Your task to perform on an android device: Share my son's drawing to my friend natalie larson over gmail id-natalie.larson1998@gmail.com from the Drawing pad for everyone app.
Image 0: 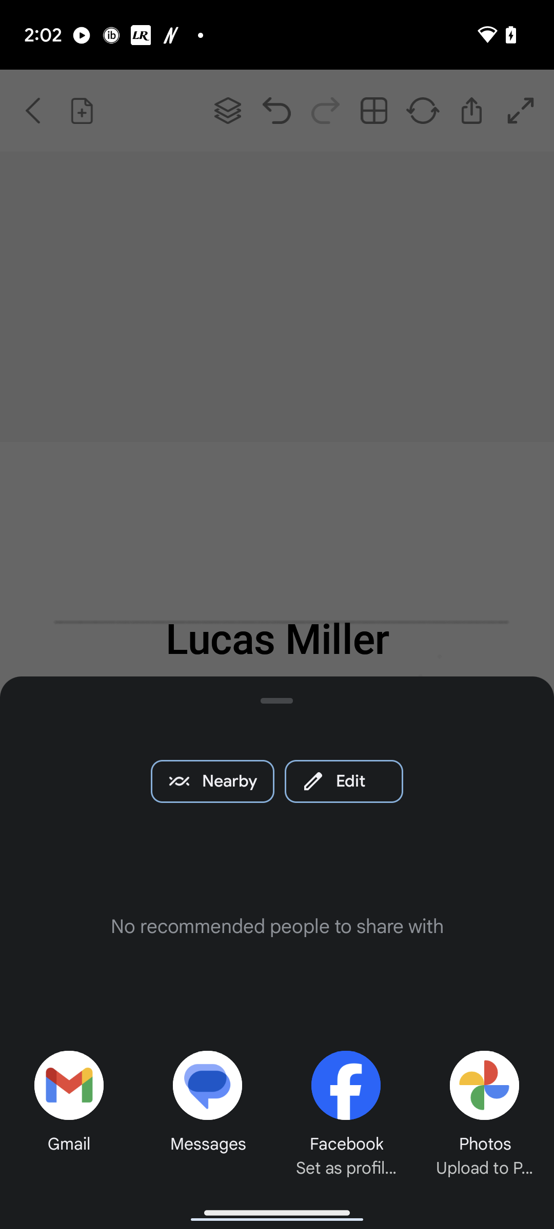
Click on the Gmail tab at the bottom left corner.
Step 0: click (48, 1104)
Image 1: 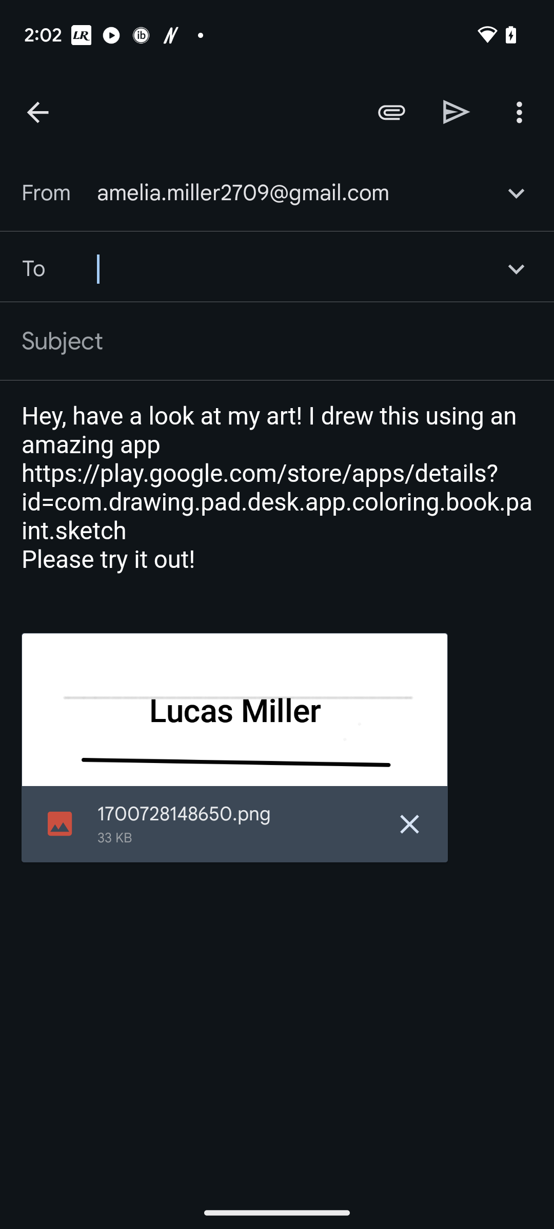
Click on the text "To".
Step 1: click (28, 269)
Image 2: 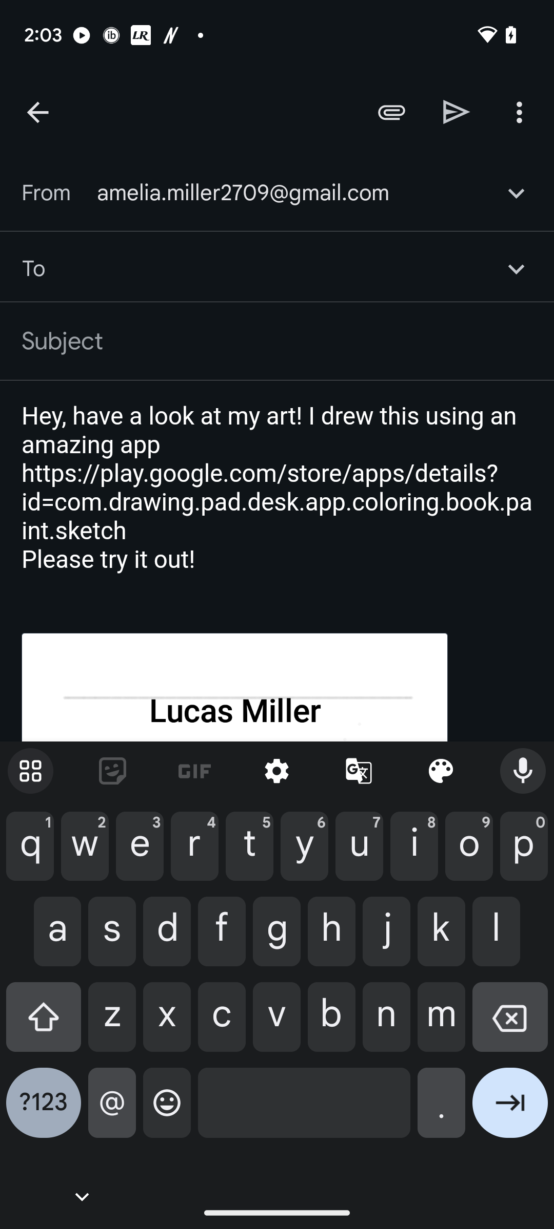
Type id "natalie.larson1998@gmail.com".
Step 2: type "natalie.larson1998@gmail.com"